Your task to perform on an android device: I need to look up pomegranate on the DailyCart USA app because it's healthy for my family and I'm running low in my pantry.
Image 0: 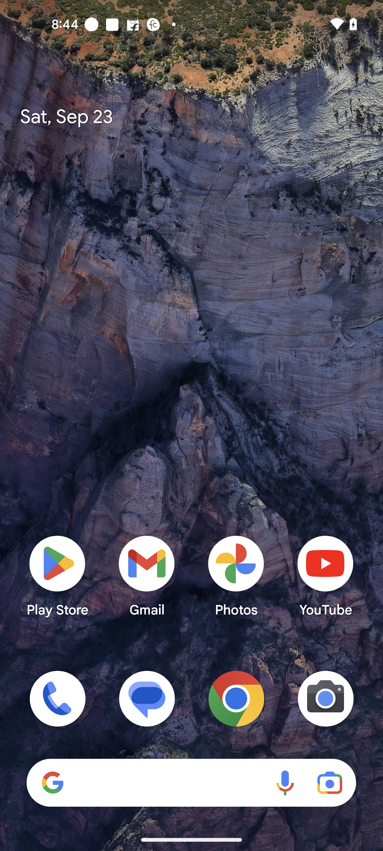
Open DailyCart USA app
Step 0: open app "DailyCart USA"
Image 1: 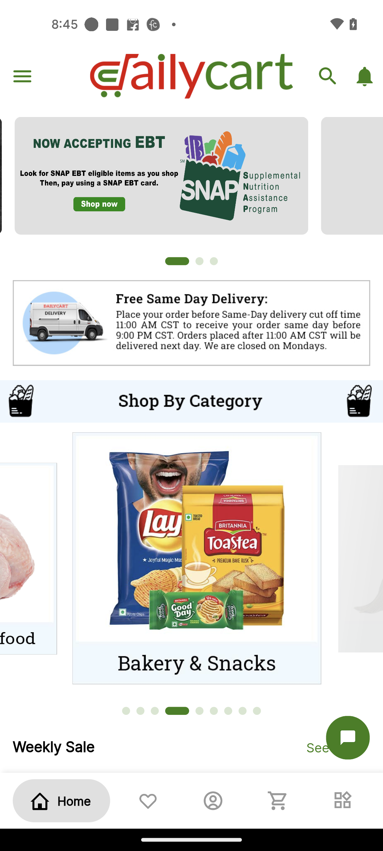
Click on the search icon
Step 1: click (324, 73)
Image 2: 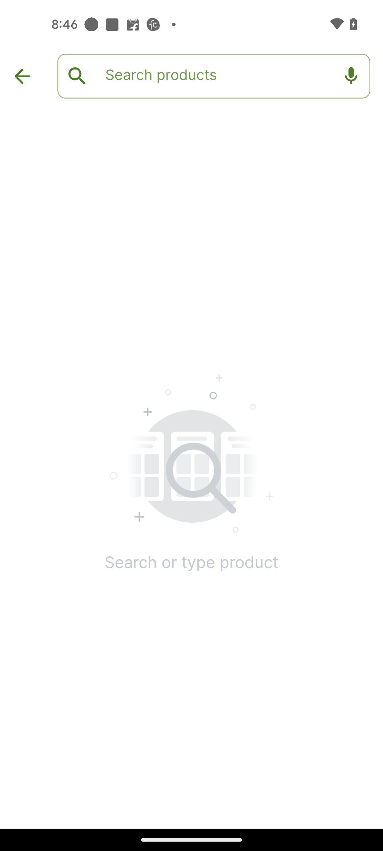
Click on the search bar
Step 2: click (213, 76)
Image 3: 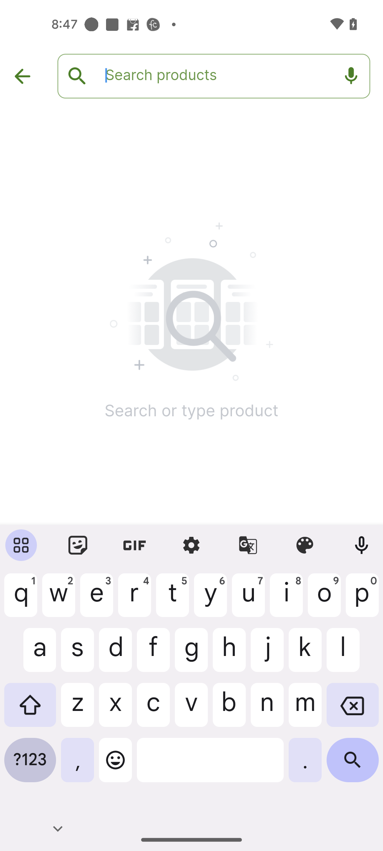
Search for pomegranate fruit
Step 3: type "pomegranate"
Image 4: 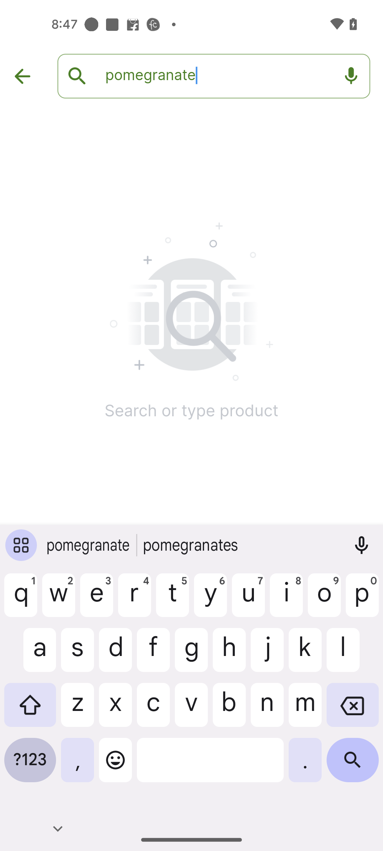
Click on the search icon at the bottom right corner of the screen
Step 4: click (353, 765)